Your task to perform on an android device: I want to add some more specification in making choice , look for the door locks with Home decor filter in the Home & Living category in the ETSY app
Image 0: 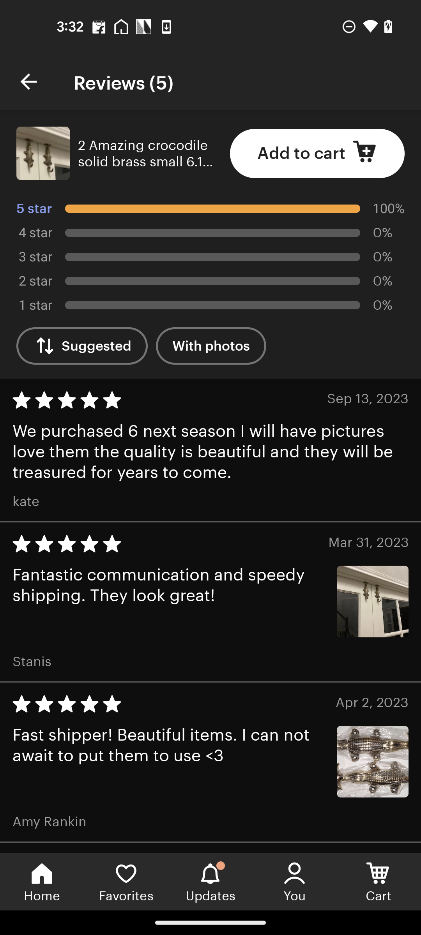
Get back to the previous searched page
Step 0: press back button
Image 2: 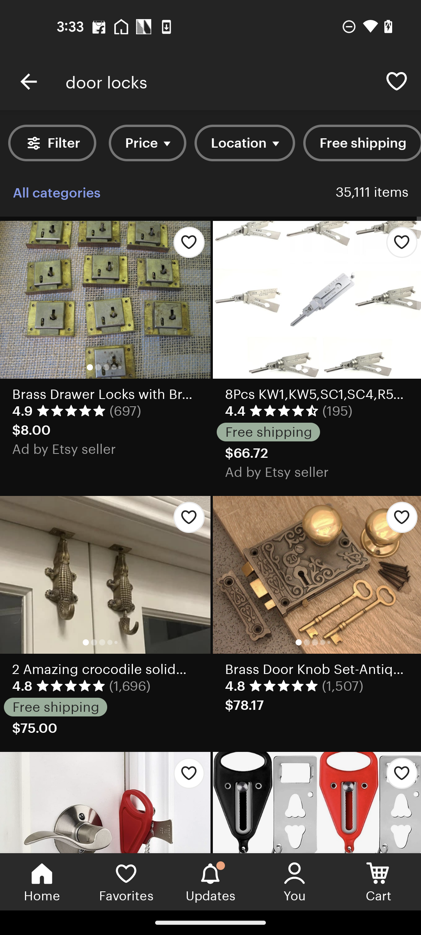
Click on the filter button at the top left of the screen
Step 2: click (42, 141)
Image 3: 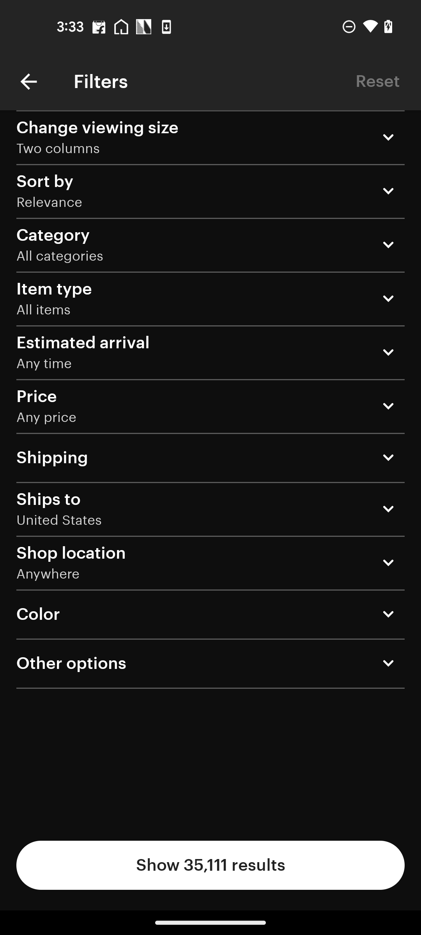
Go to the category filter
Step 3: click (36, 245)
Image 4: 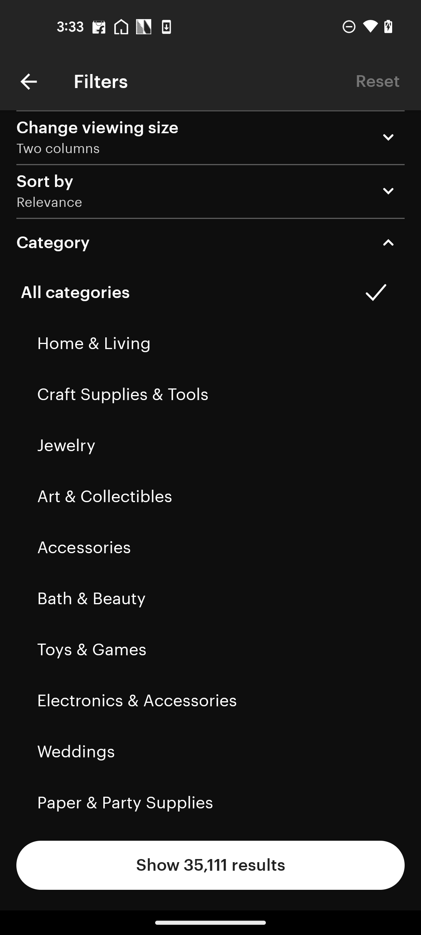
Click on the Home & Living category
Step 4: click (204, 343)
Image 5: 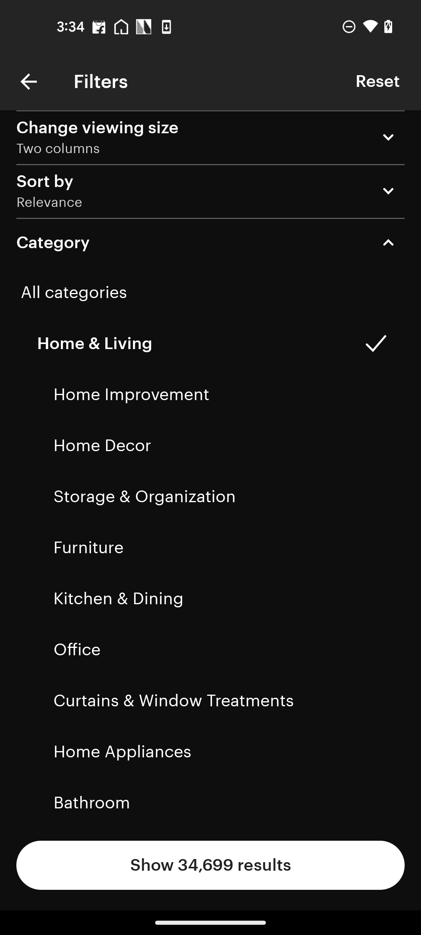
Select the Home Decor category
Step 5: click (204, 445)
Image 6: 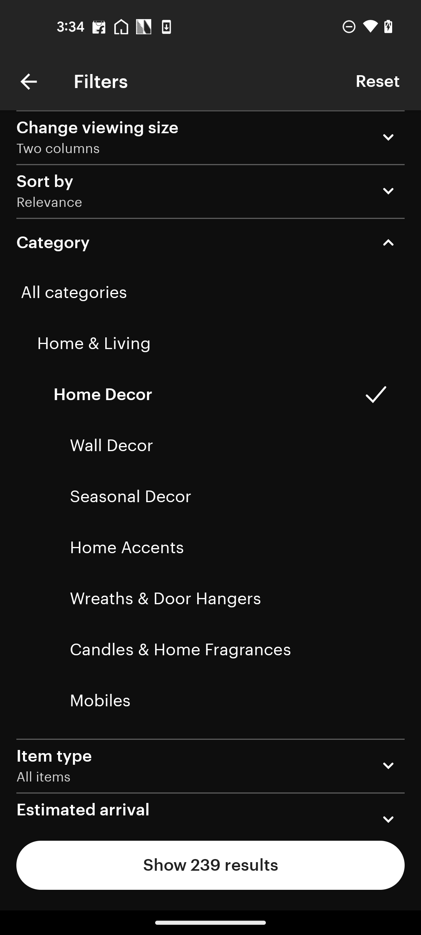
Click on the Show result button
Step 6: click (210, 865)
Image 7: 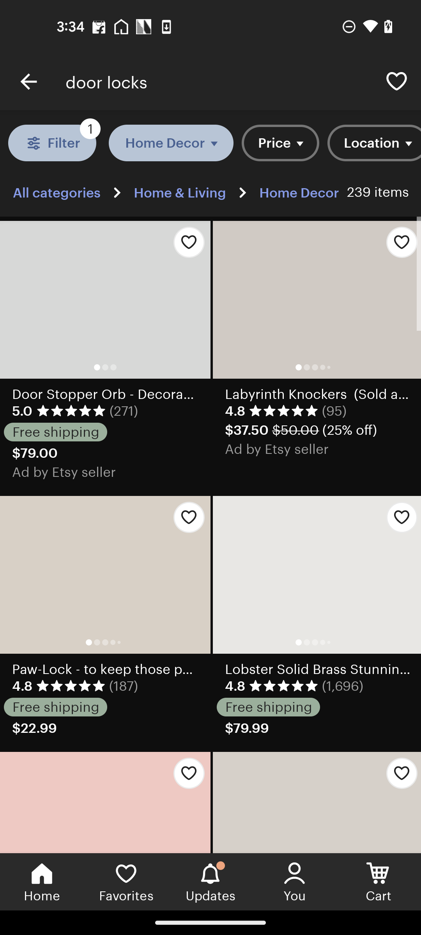
Click on the Show result button
Step 7: wait